Your task to perform on an android device: In the Hamleys Toys app , Browse for Fifa Football 32P Multicolor in the Sports & Outdoor categories.
Image 0: 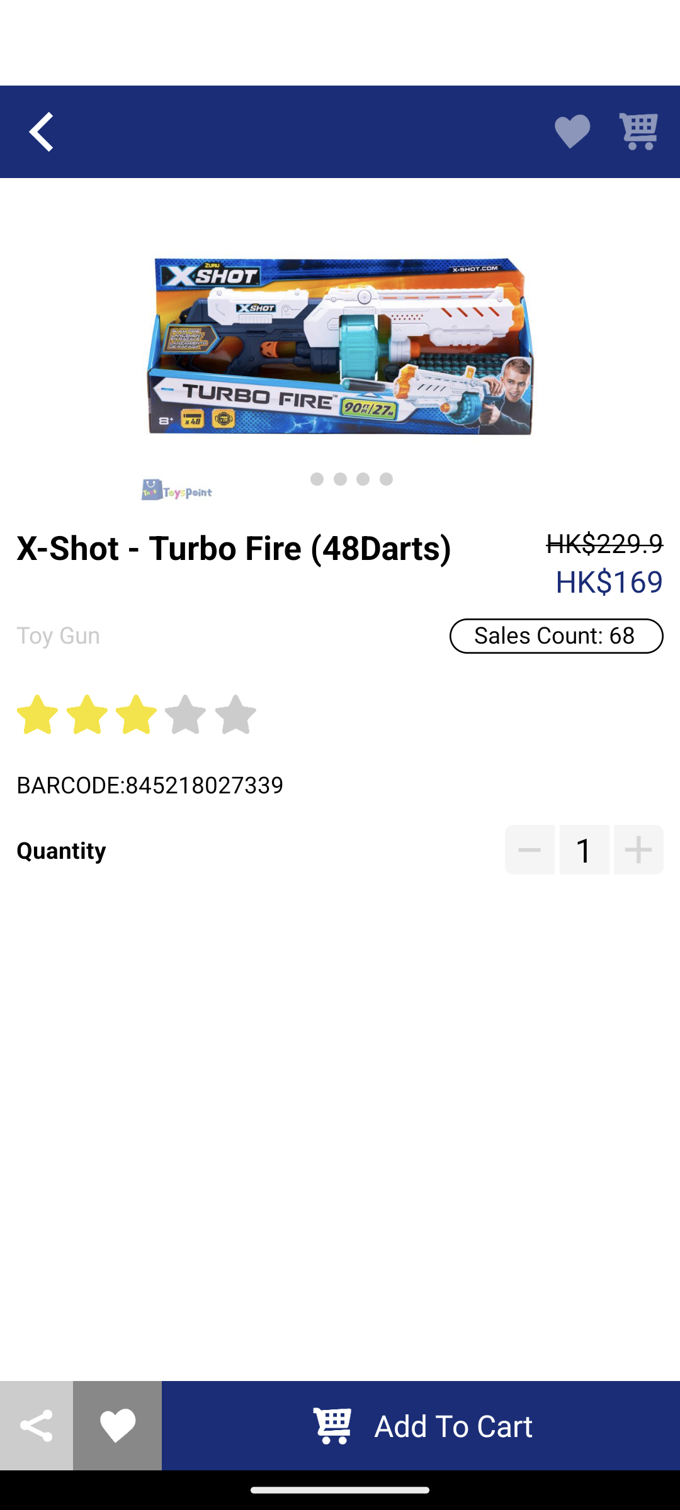
Open the Hamleys app
Step 0: open app "Hamleys"
Image 1: 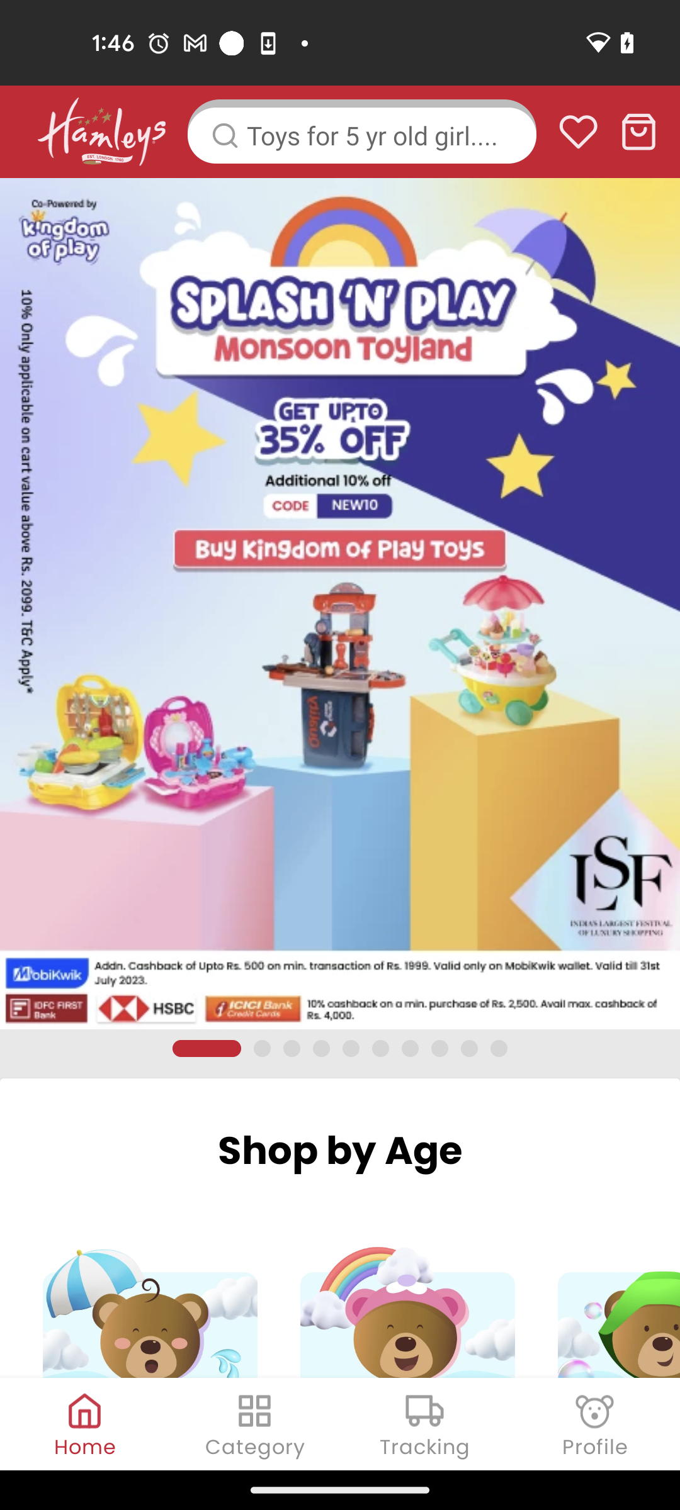
Scroll up for categories section
Step 1: scroll down
Image 2: 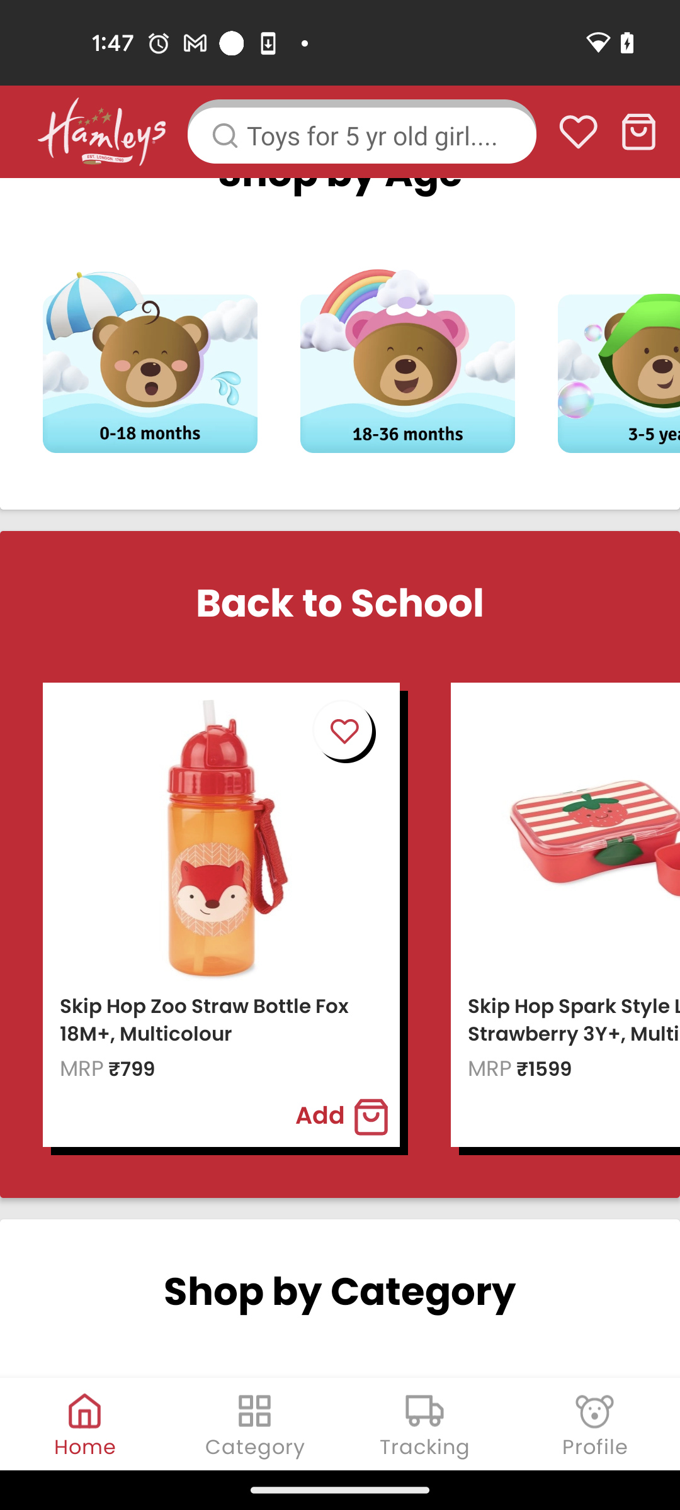
Scroll up for categories section
Step 2: scroll down
Image 3: 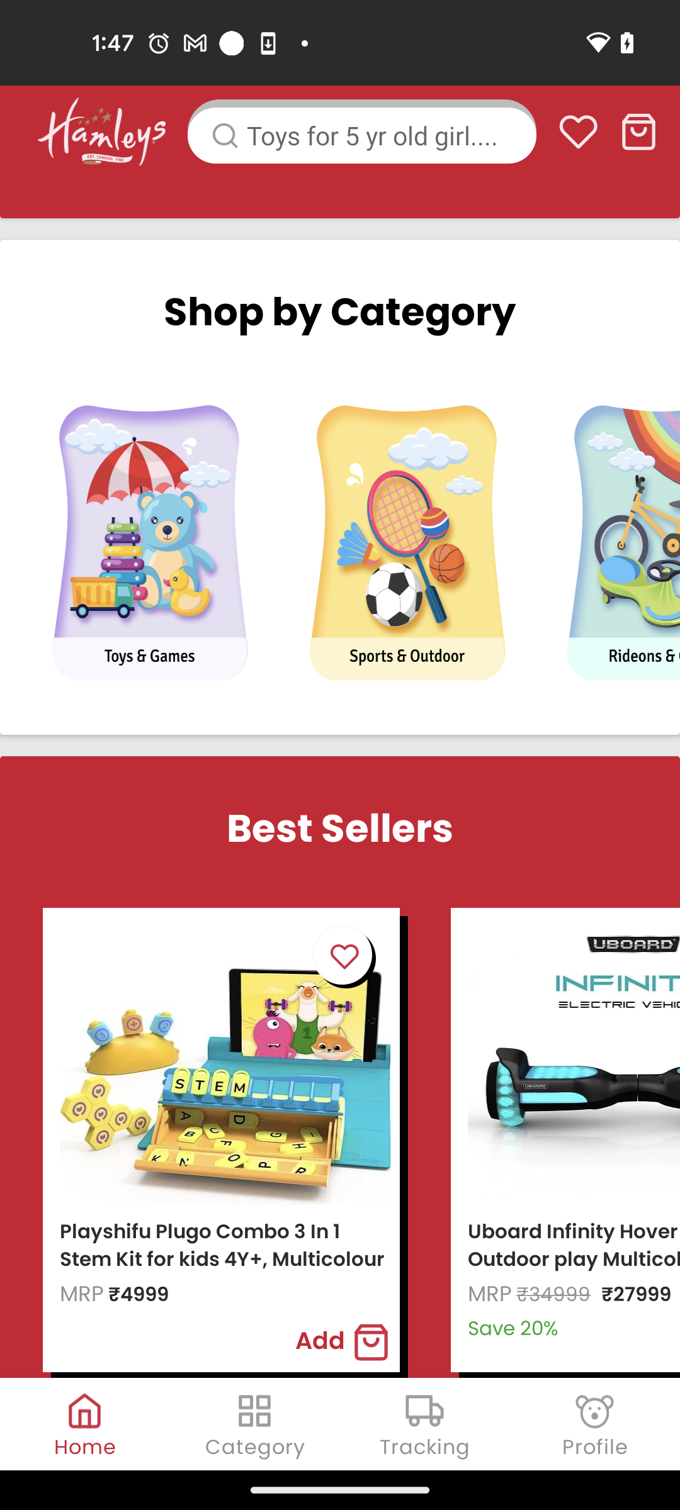
Open the Sports & Outdoor category
Step 3: click (440, 505)
Image 4: 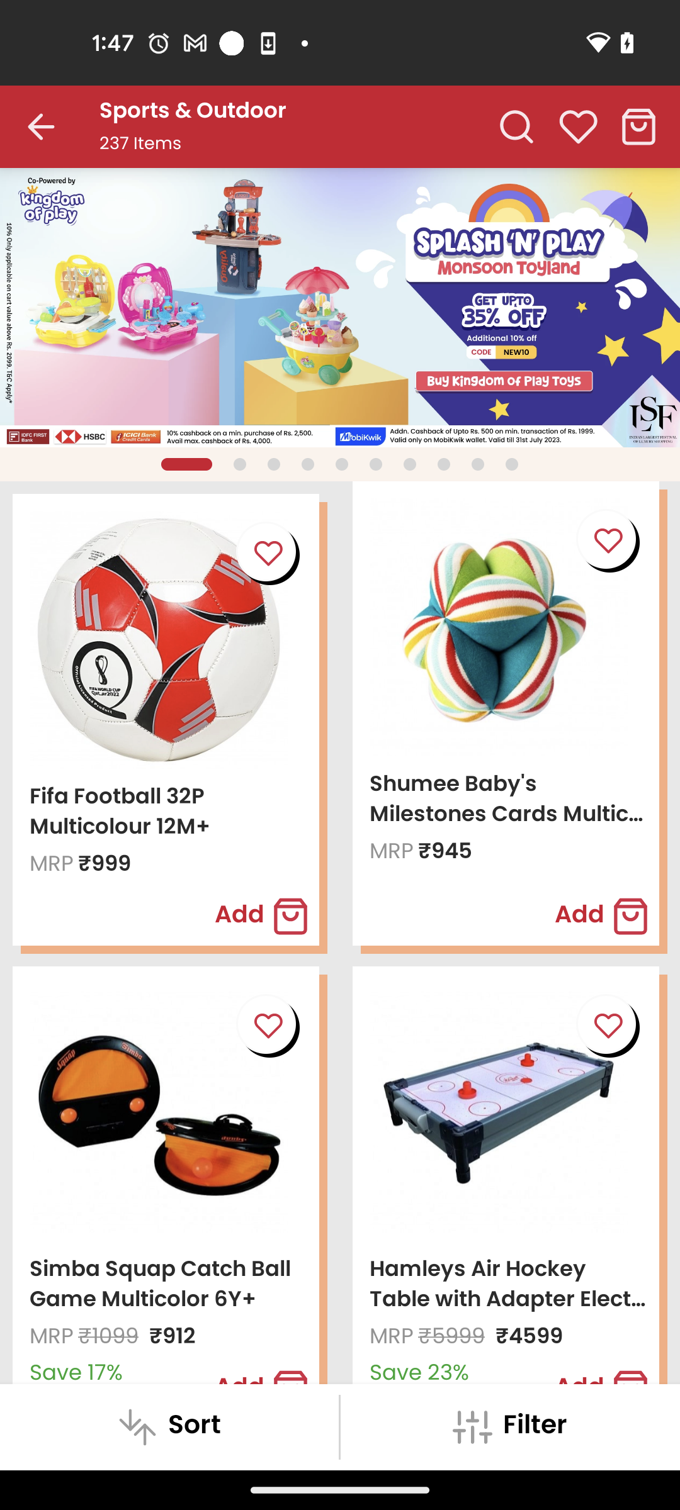
Click on the Fifa Football 32P
Step 4: click (154, 707)